Your task to perform on an android device: I want to compare the prices of apple i phone 15 (256 GB)-black .
Image 0: 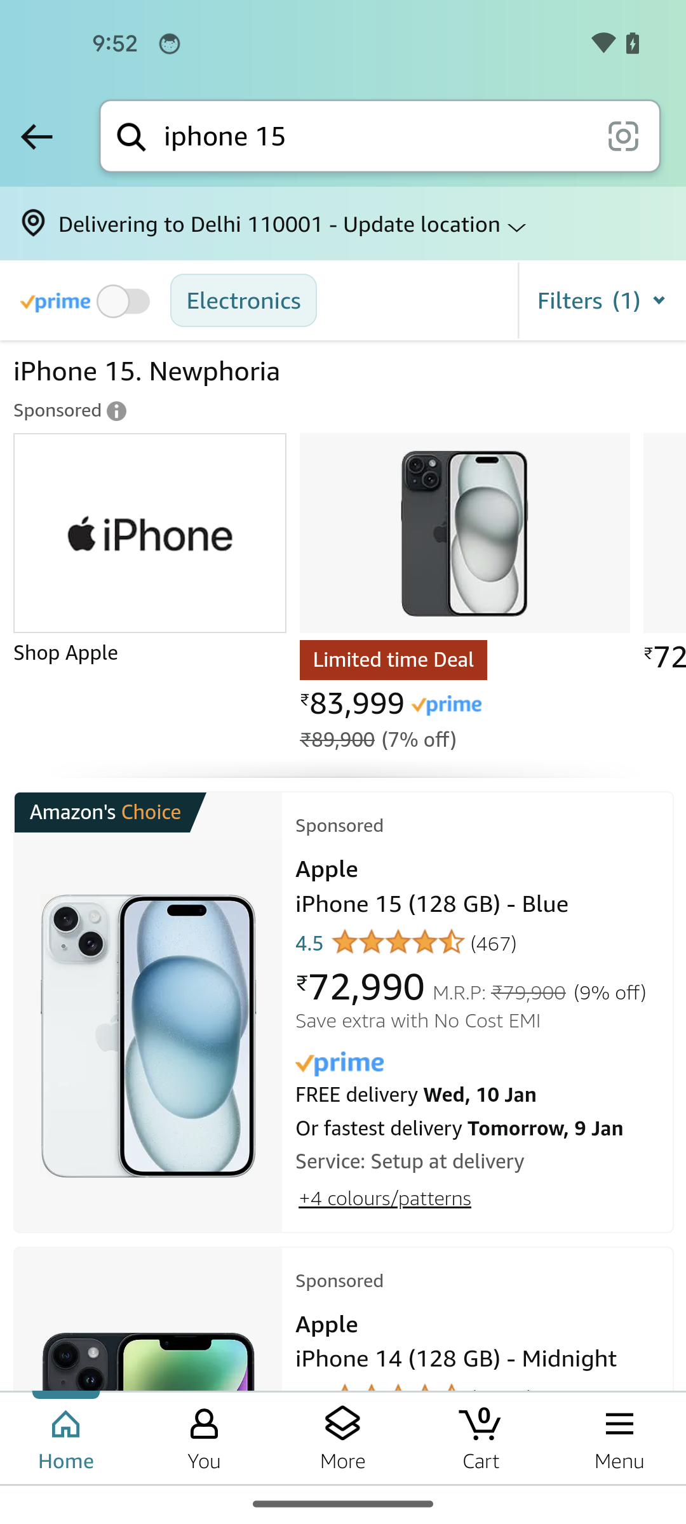
Swipe up to view the apple i phone 15 (256 GB)-black option
Step 0: scroll down
Image 1: 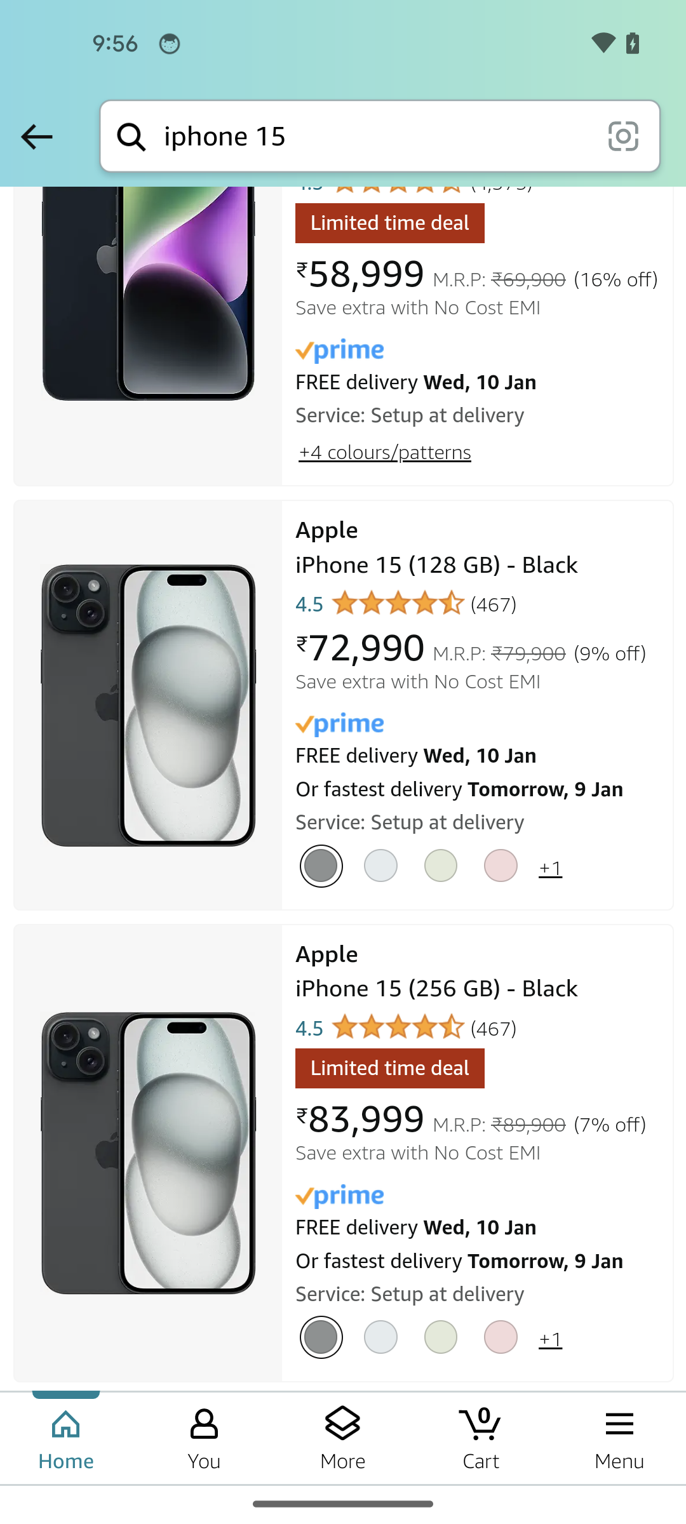
Tap on the  i phone 15 (256 GB)-black
Step 1: click (148, 1152)
Image 2: 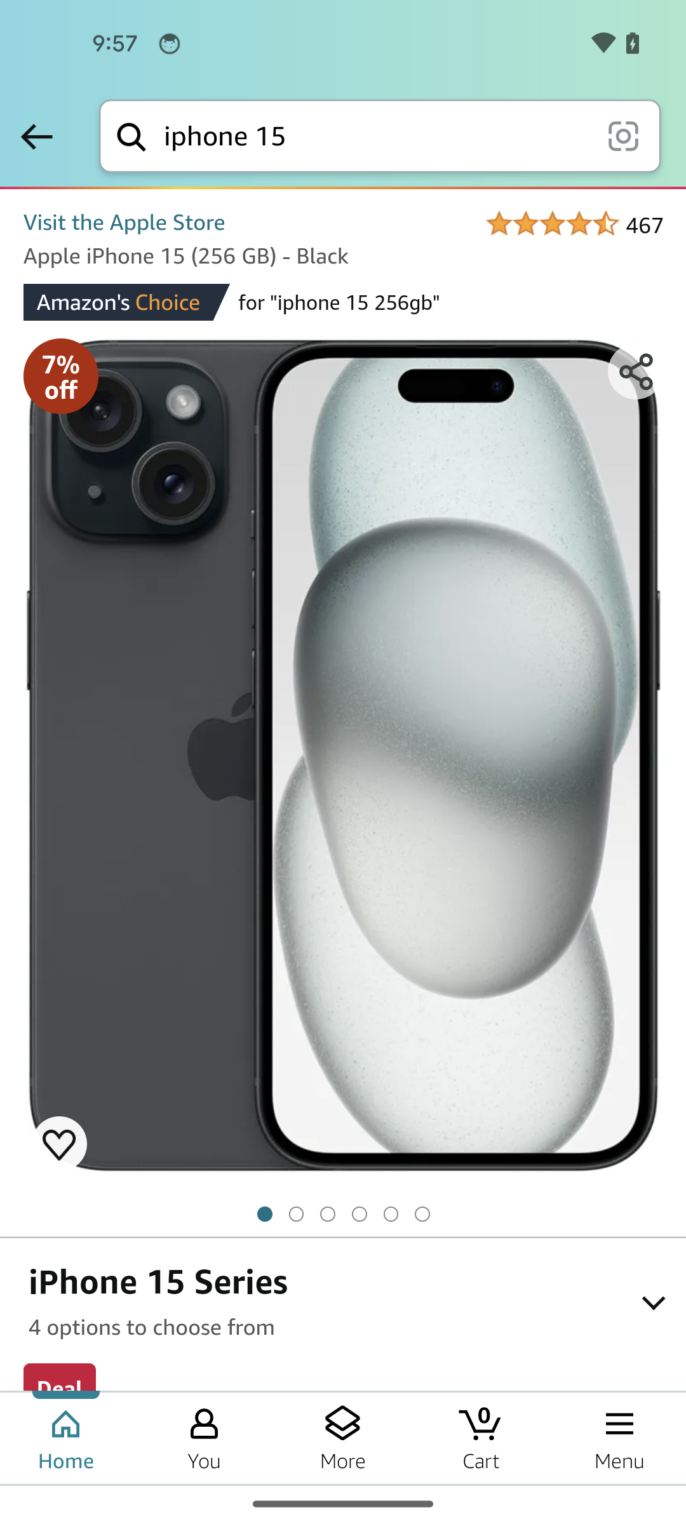
Swipe up to view the compare option
Step 2: scroll down
Image 3: 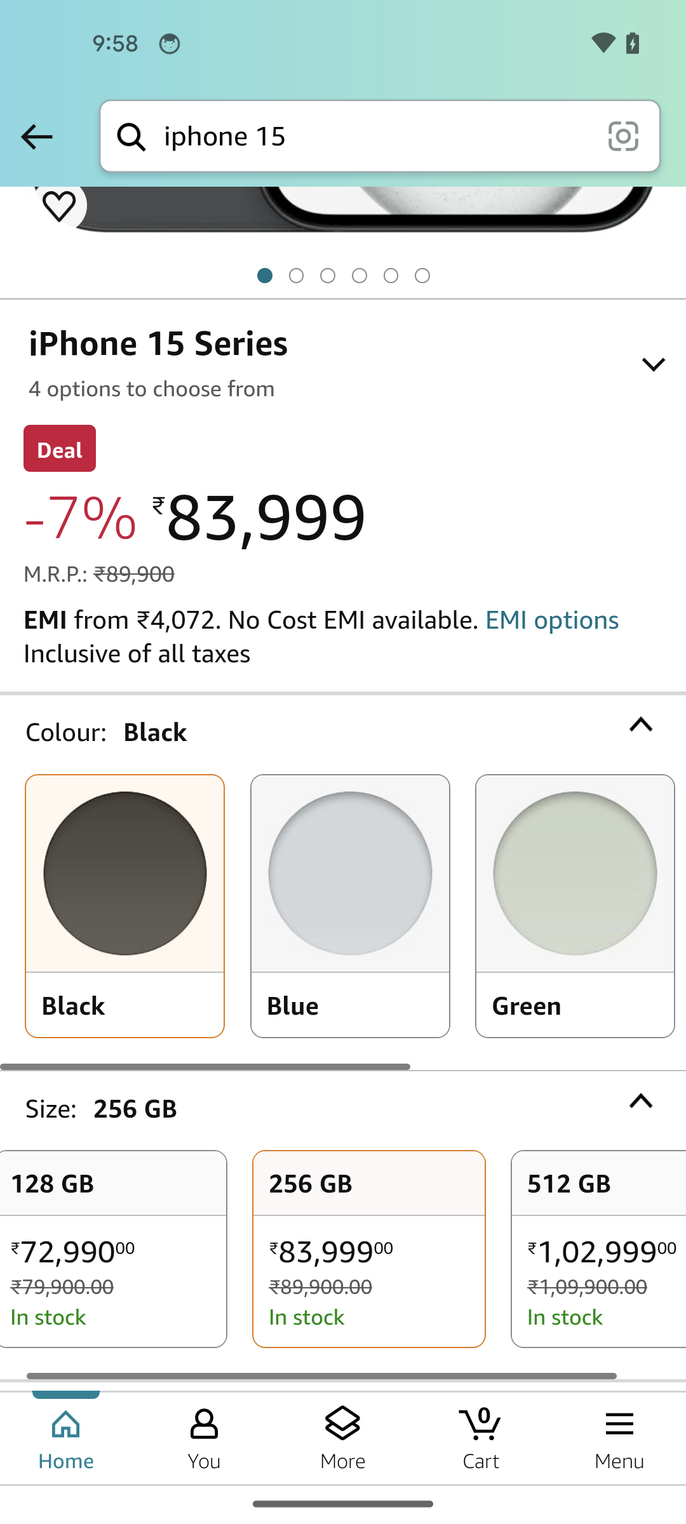
Swipe up to view the compare option
Step 3: scroll down
Image 4: 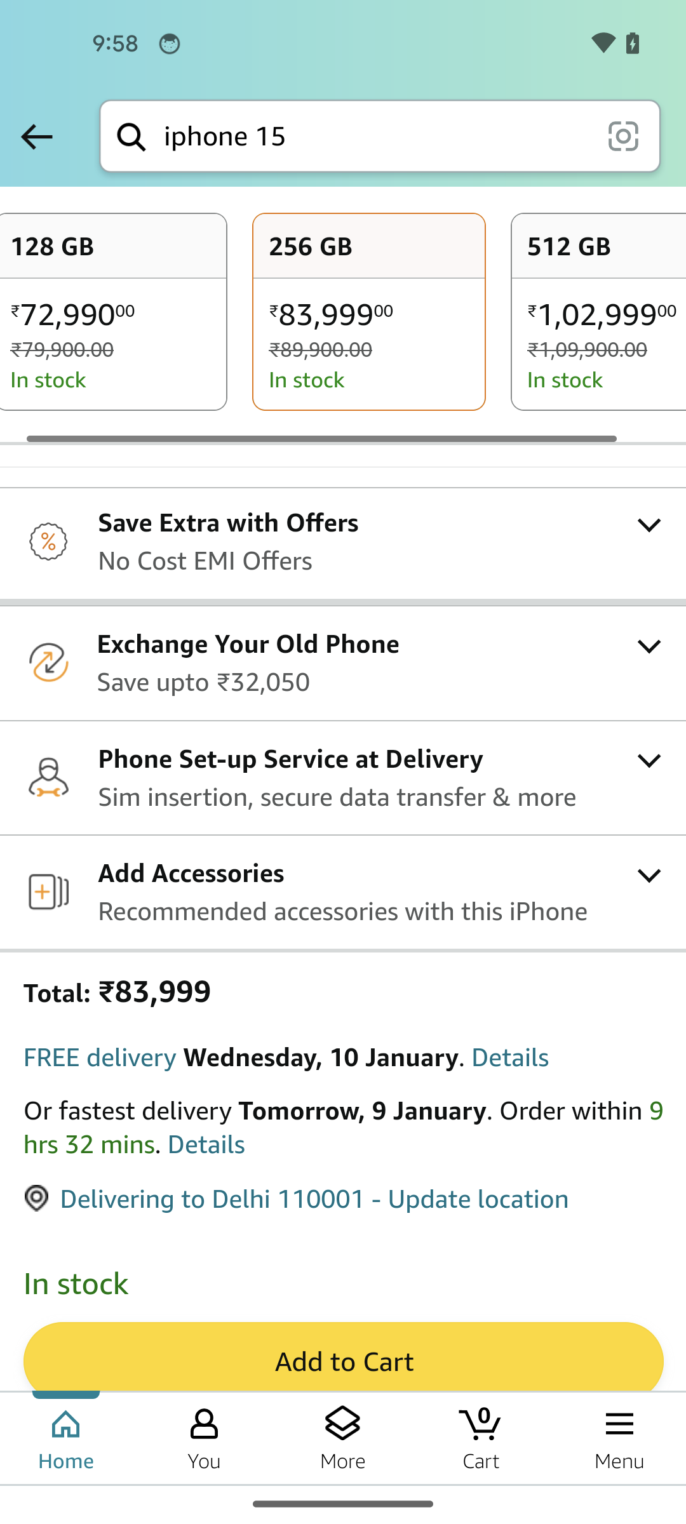
Swipe up to view the compare option
Step 4: scroll down
Image 5: 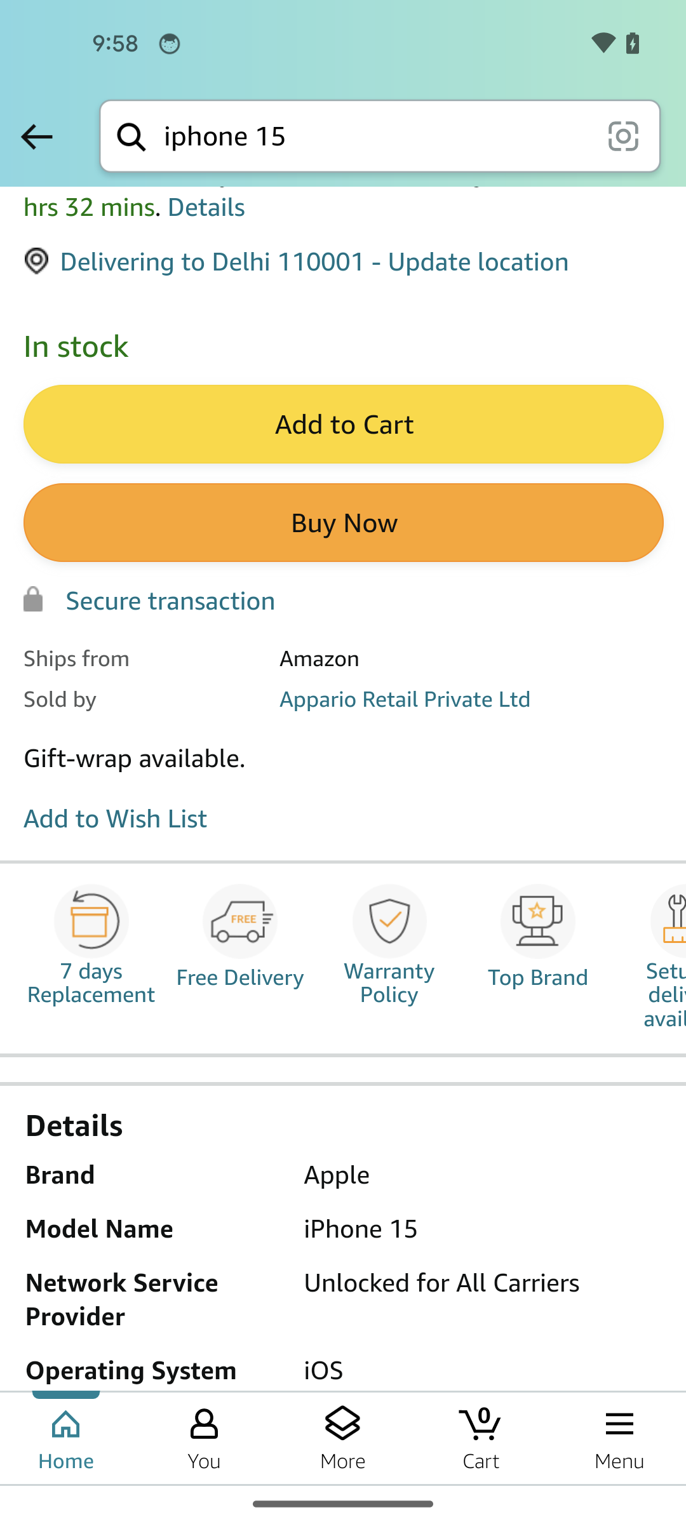
Swipe up to view the compare option
Step 5: scroll down
Image 6: 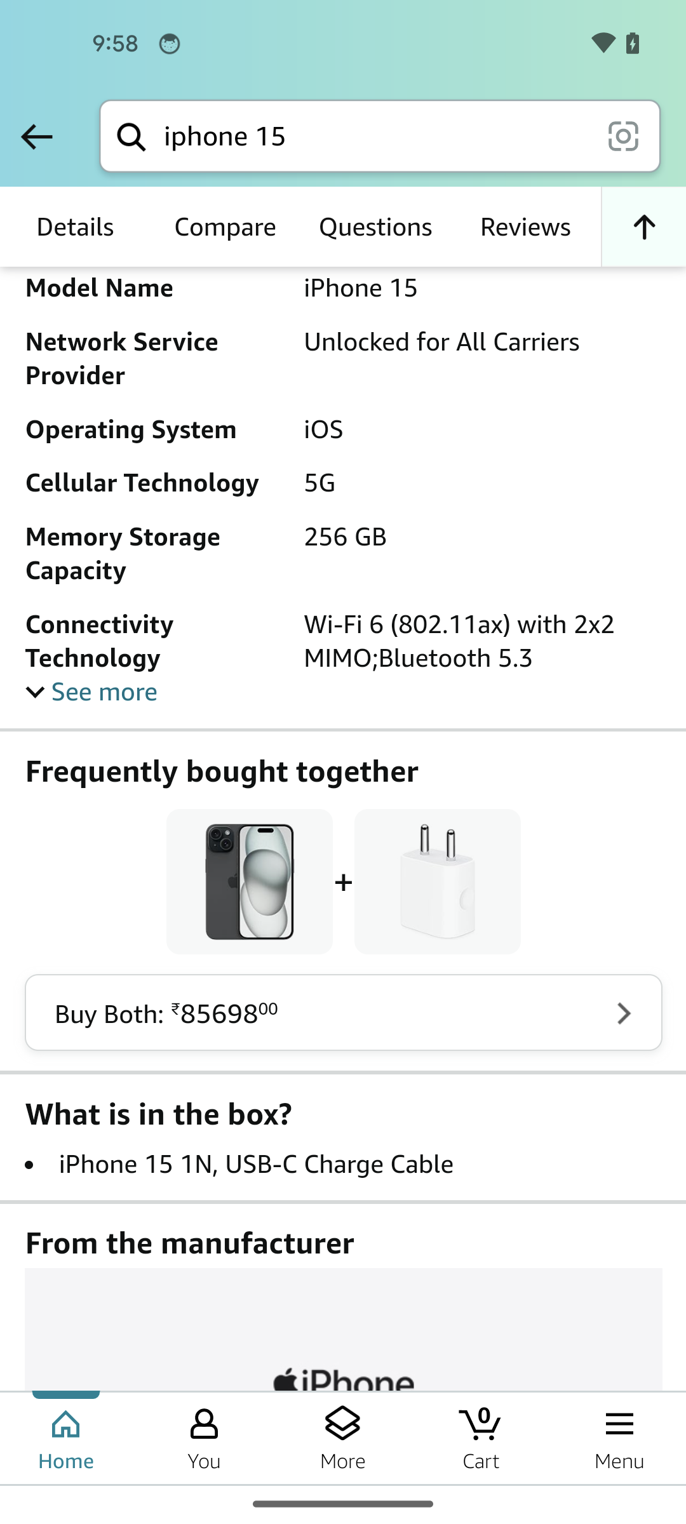
Tap on the compare option
Step 6: click (148, 234)